Your task to perform on an android device: Please show me the walking directions from Molenstraat to Ghent.
Image 0: 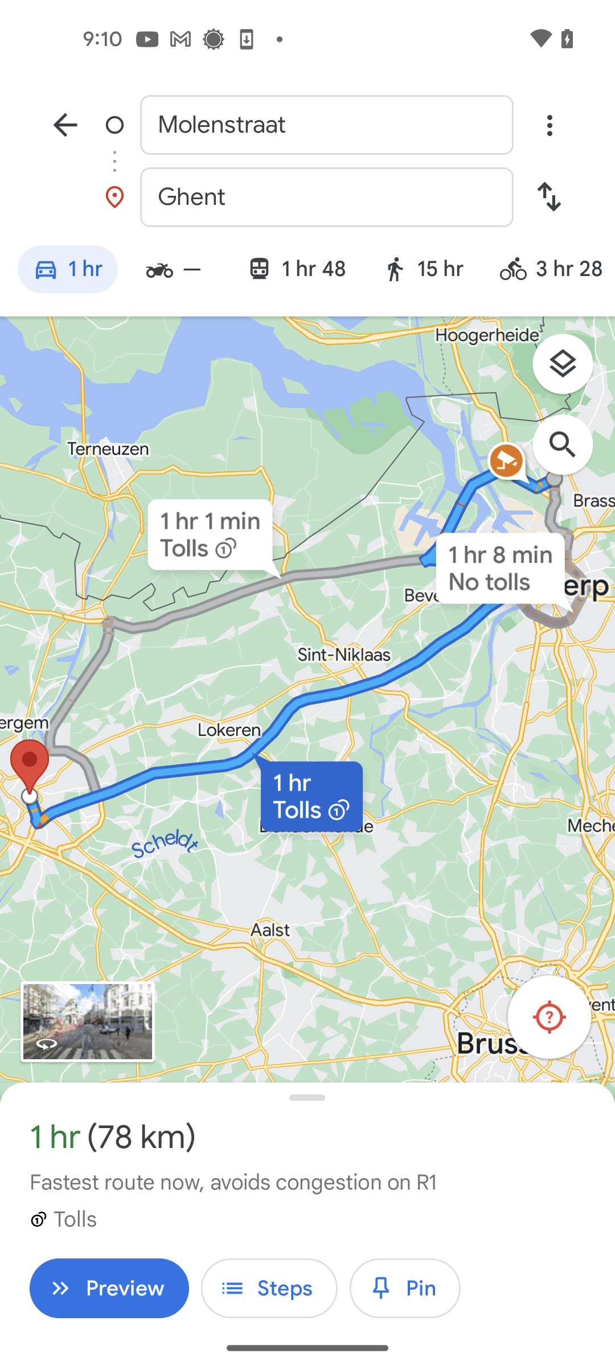
Tap on the walking icon
Step 0: click (423, 272)